Your task to perform on an android device: I want to compare Centre table- clear tempered glass with centre table bronze tempered glass so that i can decide which one is better.
Image 0: 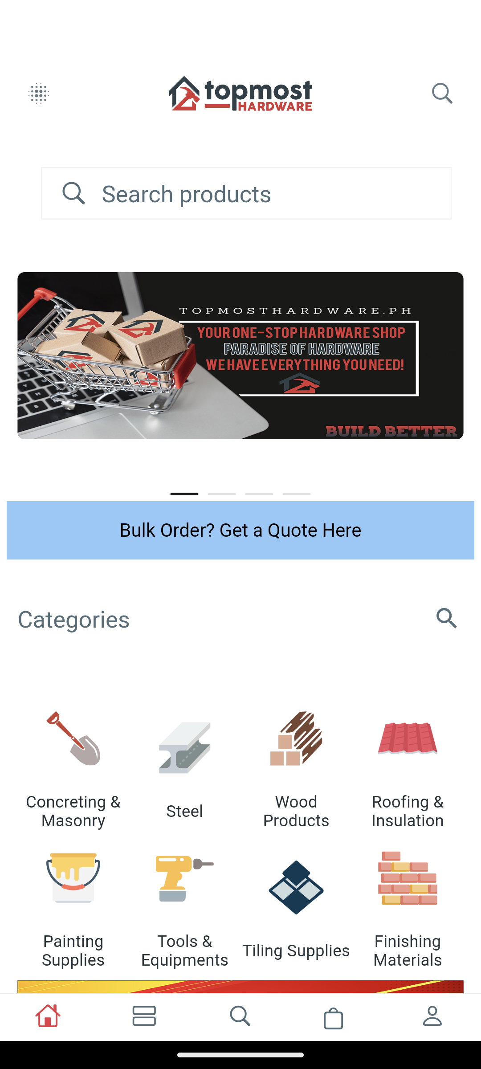
Click on the menu icon at the bottom of the screen
Step 0: click (144, 1017)
Image 1: 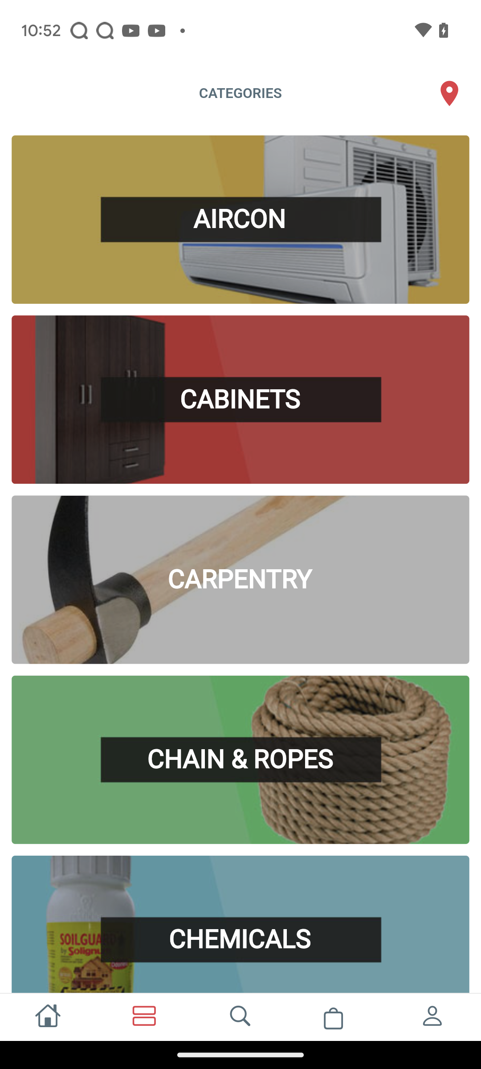
Click on the cabinets section
Step 1: click (240, 405)
Image 2: 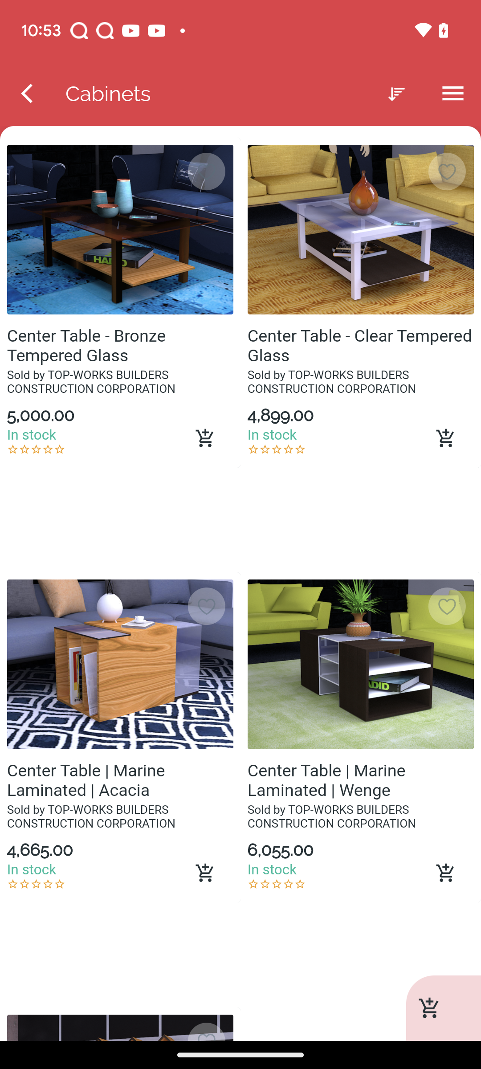
click on centre-table clear tempered glass
Step 2: click (361, 355)
Image 3: 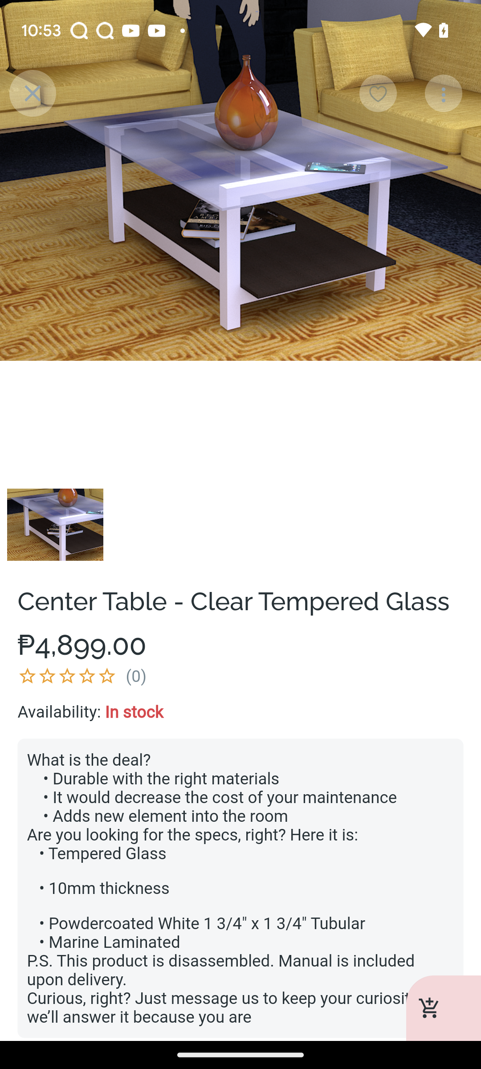
Swipe up to view other products
Step 3: scroll down
Image 5: 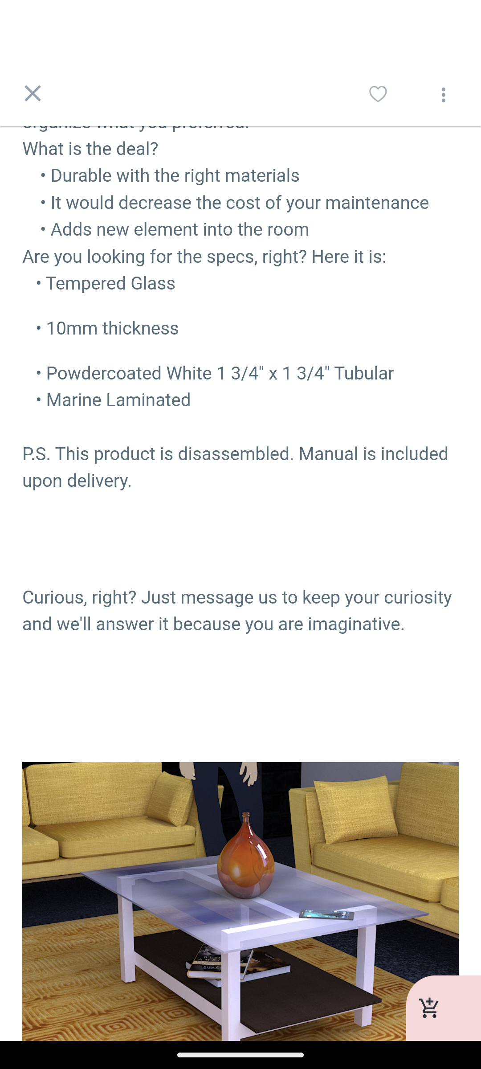
Swipe up to view other products
Step 5: scroll down